Your task to perform on an android device: Send Dawson creek ,British Columbia Location to my friend Natalie Larson on the Skype app.
Image 0: 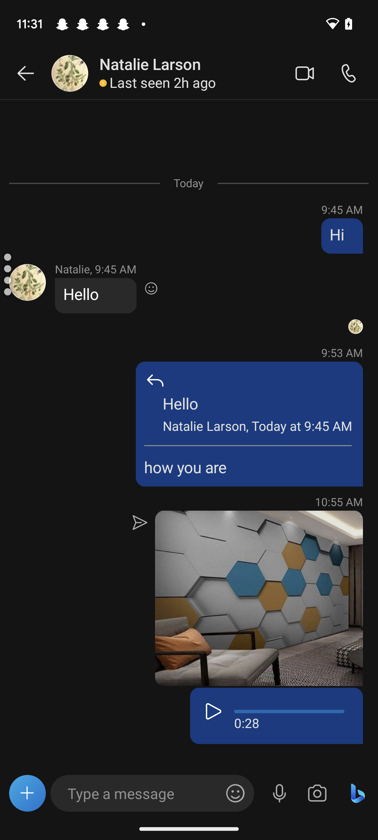
Click on the + icon on the left side of the chat box
Step 0: click (28, 793)
Image 1: 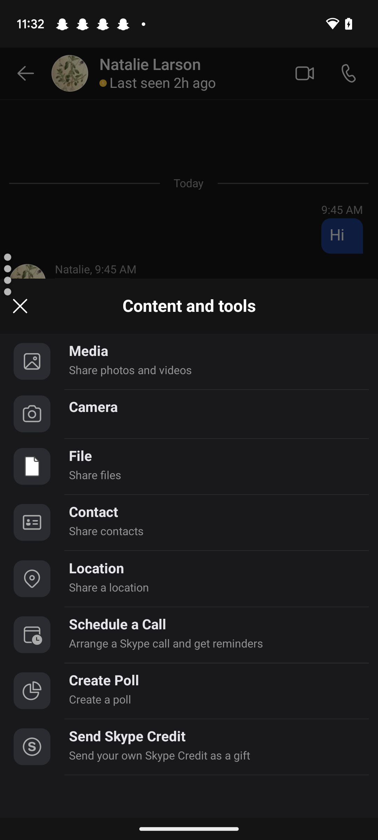
Click on the Location button
Step 1: click (219, 587)
Image 2: 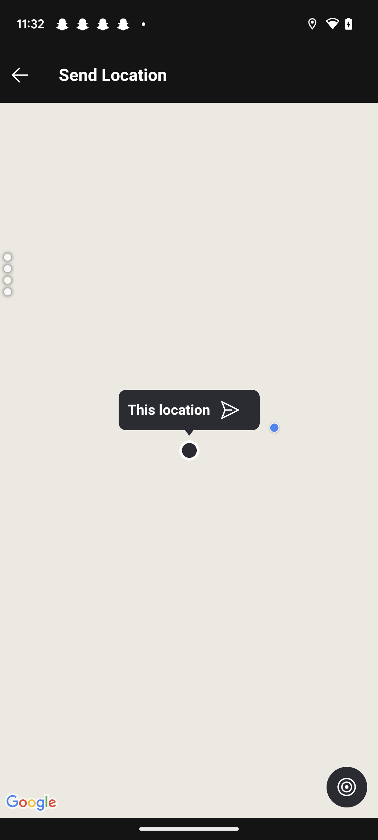
Click on the Location button
Step 2: wait
Image 3: 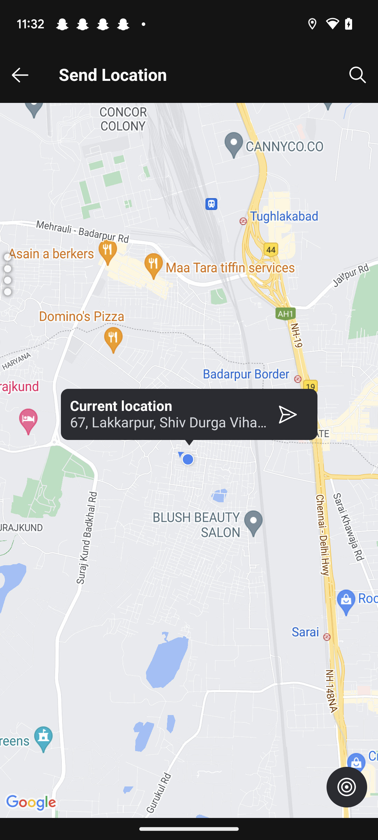
Click on the search icon at the top right corner of the screen.
Step 3: click (358, 75)
Image 4: 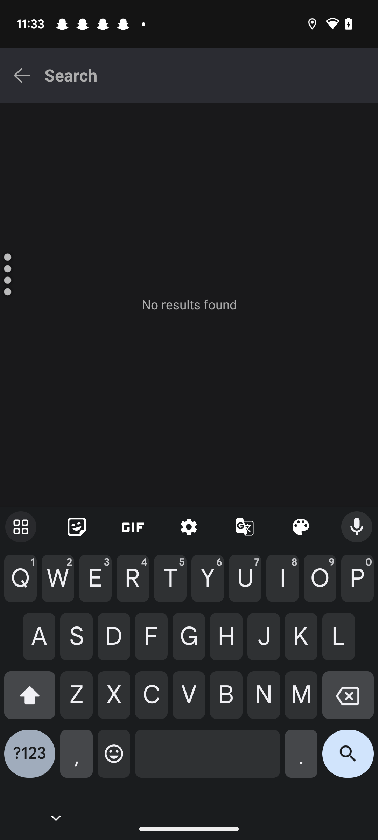
Type Dawson creek ,British Columbia  in the search box.
Step 4: type "Dawson creek ,British Columbia "
Image 5: 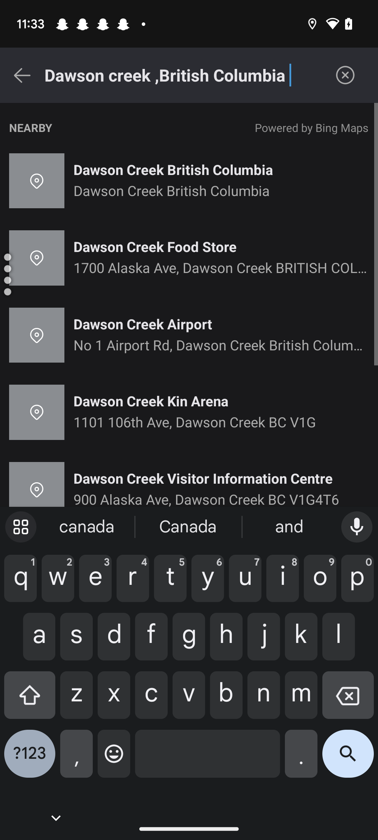
Click on the first tab Dawson creek ,British Columbia .
Step 5: click (189, 181)
Image 6: 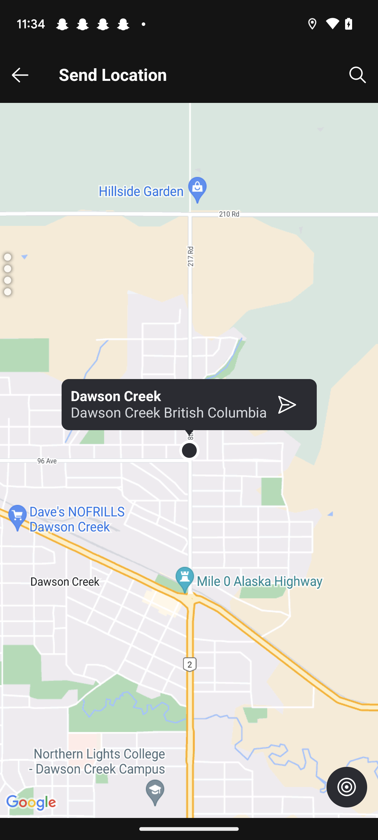
Click on the Send icon.
Step 6: click (287, 405)